Your task to perform on an android device: Look for Shoes with Golf Shoe type Filter in the Decathlon app
Image 0: 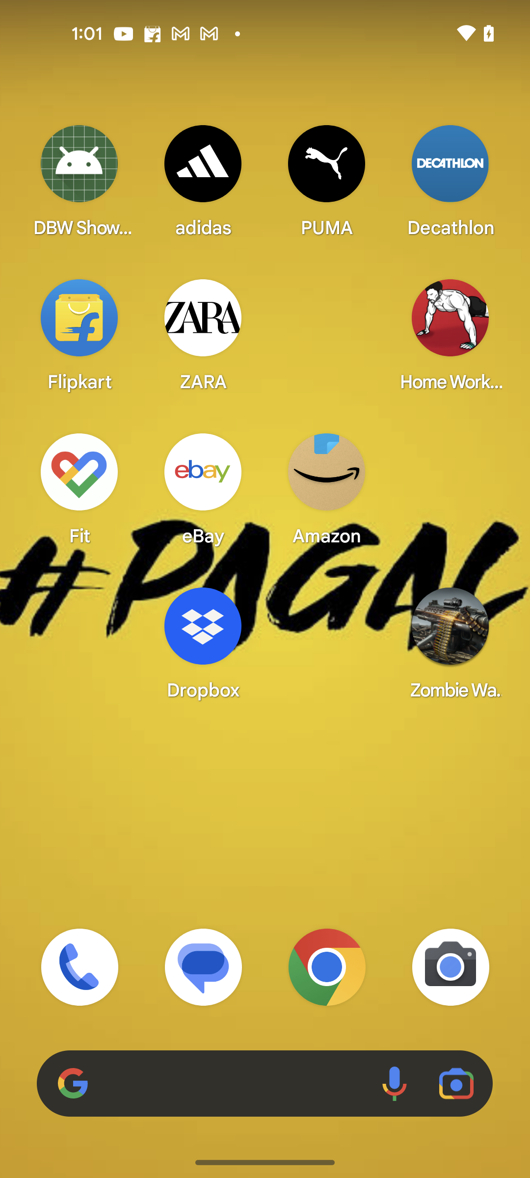
Open the Decathlon app
Step 0: open app "Decathlon"
Image 1: 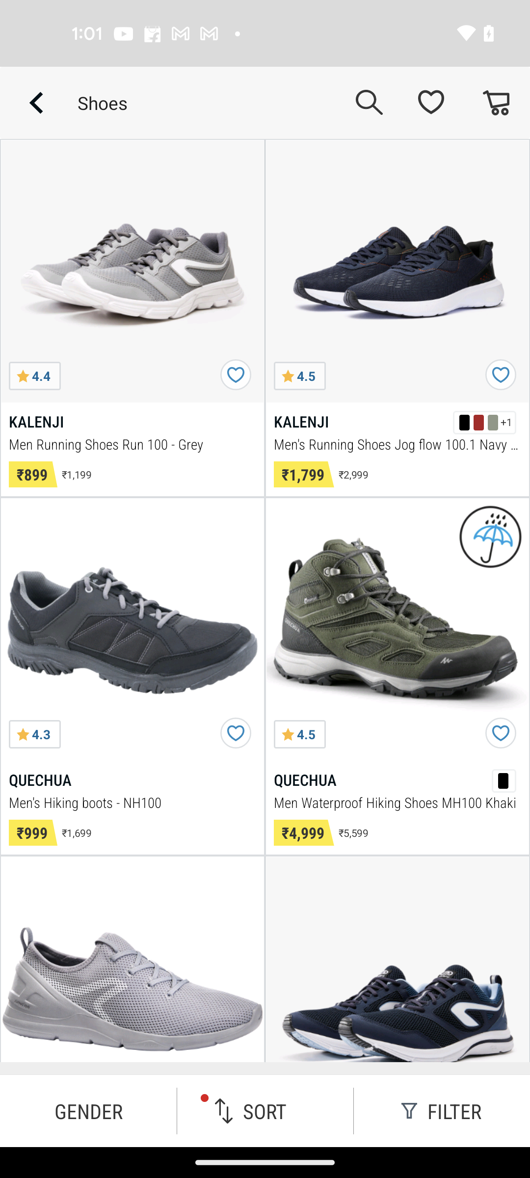
Click on the Filter button
Step 1: click (442, 1111)
Image 3: 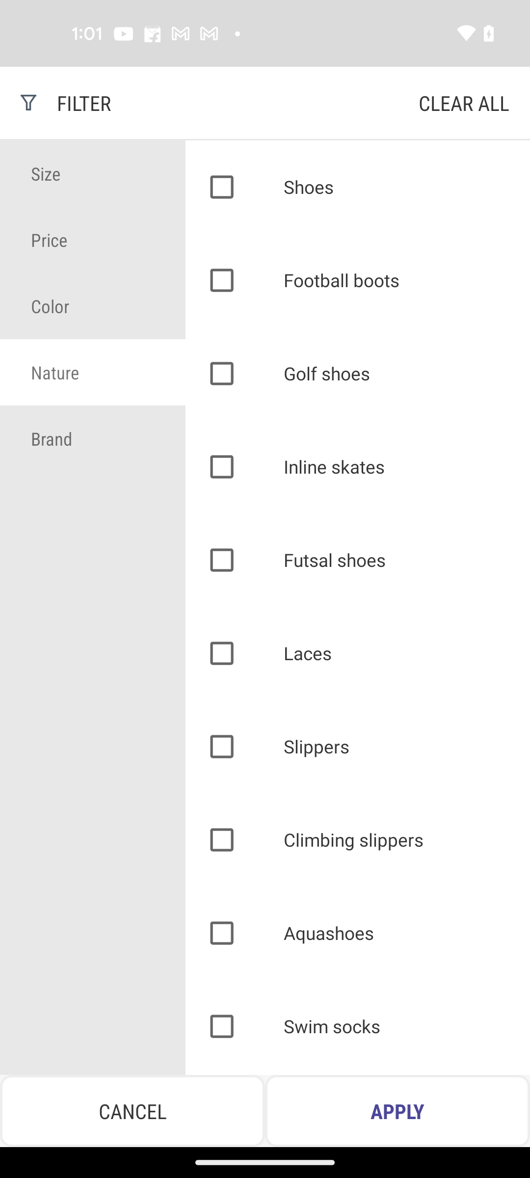
Select the Golf Shoes filter
Step 3: click (221, 377)
Image 4: 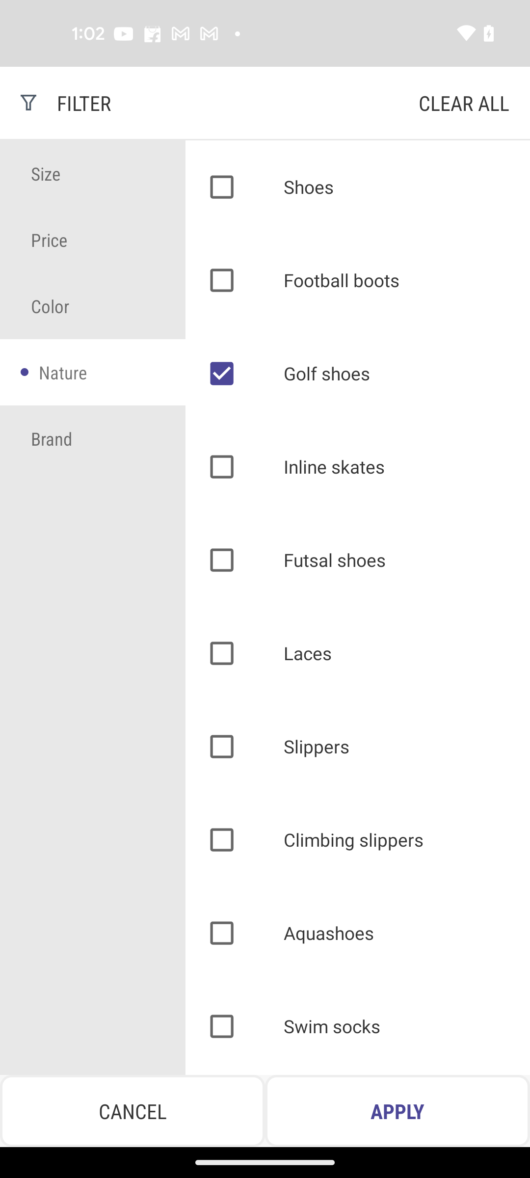
Click on the apply button at the bottom right corner of the screen
Step 4: click (397, 1111)